Your task to perform on an android device: Open the 99acers app, Save any two properties under search criteria and View saved properties
Image 0: 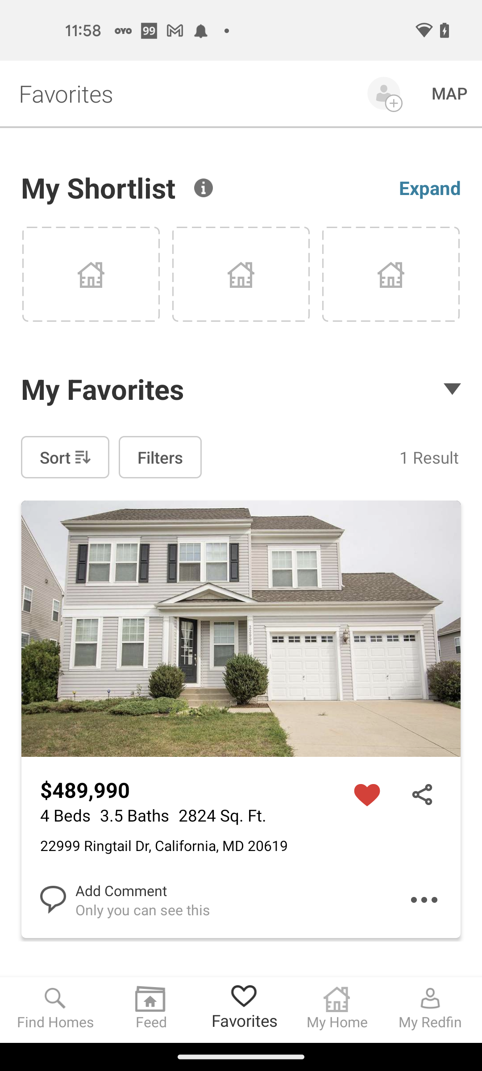
Open 99acers App
Step 0: open app "99acres"
Image 1: 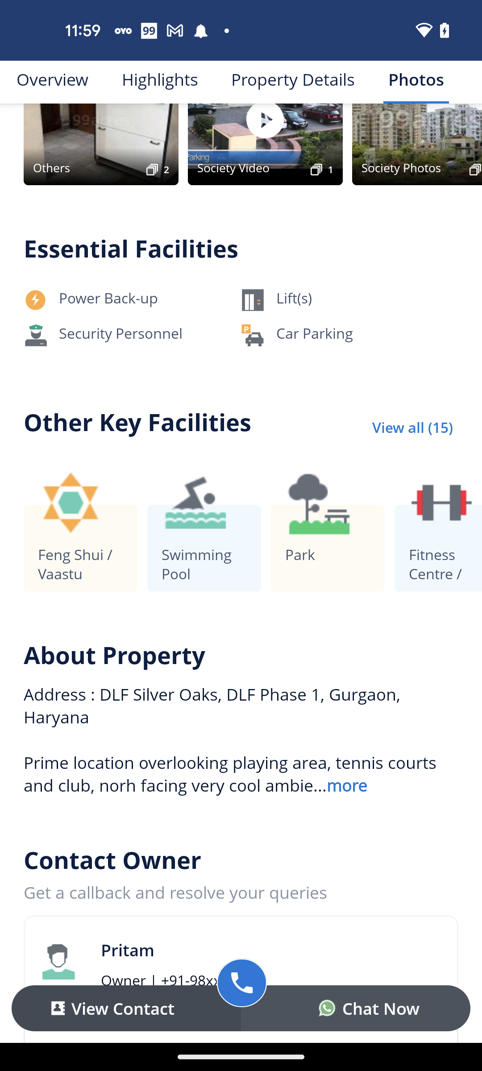
Scroll up to save the property
Step 1: scroll up
Image 2: 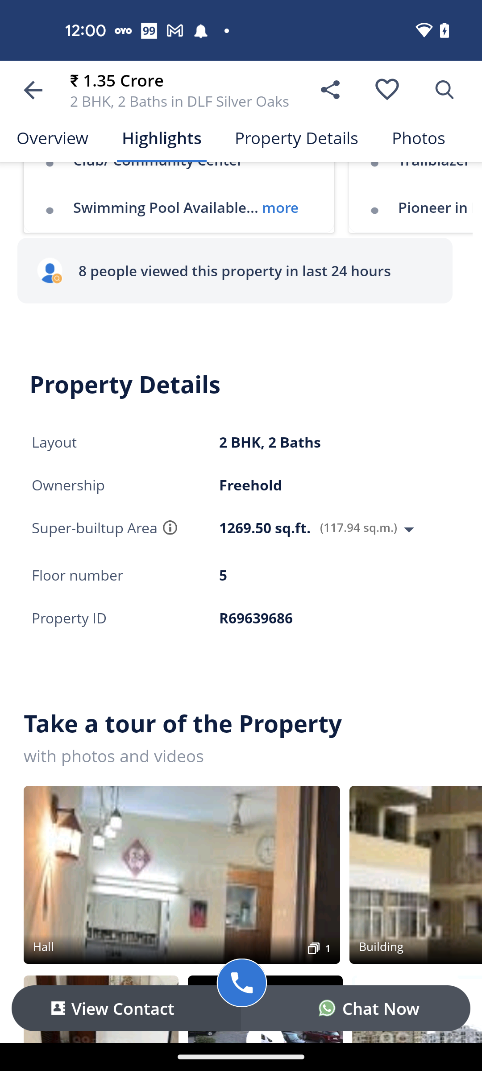
Click on the Heart icon at the top of the screen
Step 2: click (387, 90)
Image 3: 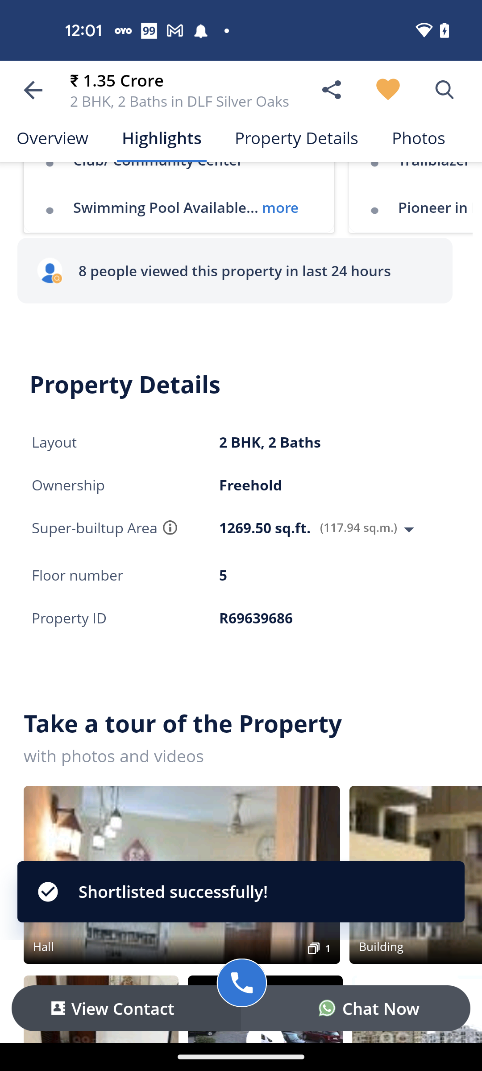
Go back to the home page of the app
Step 3: press back button
Image 4: 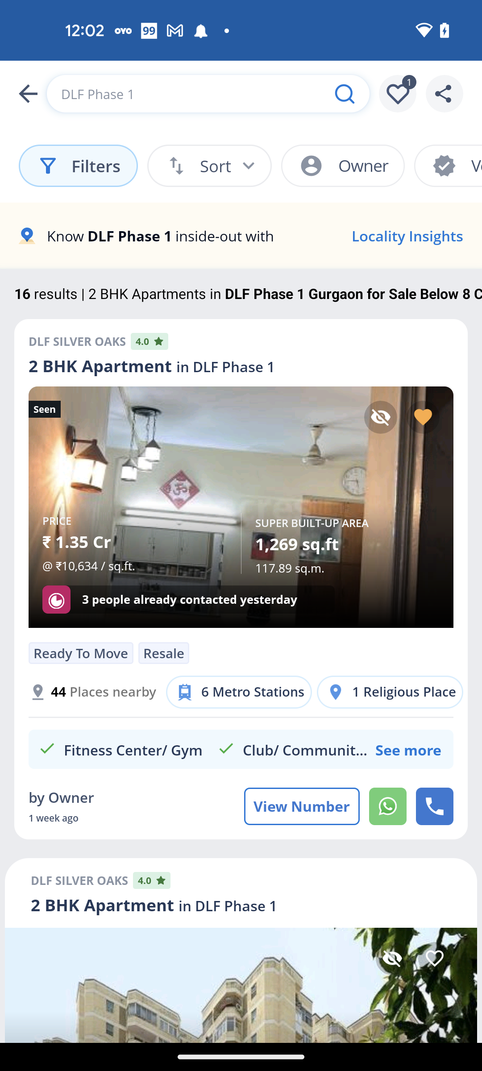
Go back to the home page of the app
Step 4: press back button
Image 6: 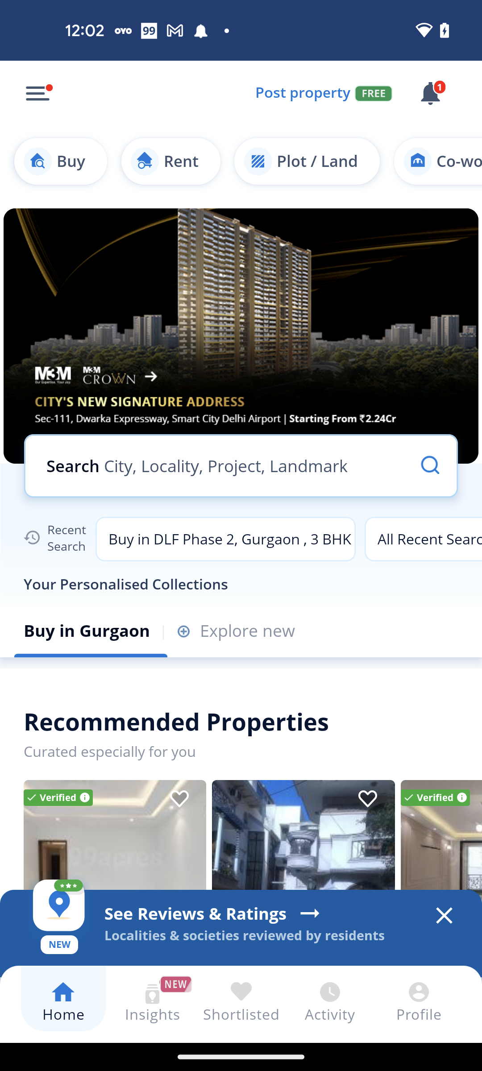
Go to the Shortlisted tab
Step 6: click (241, 998)